Your task to perform on an android device: In fresh to home app ,View the product details and  Images of Premium chicken skinless if available .
Image 0: 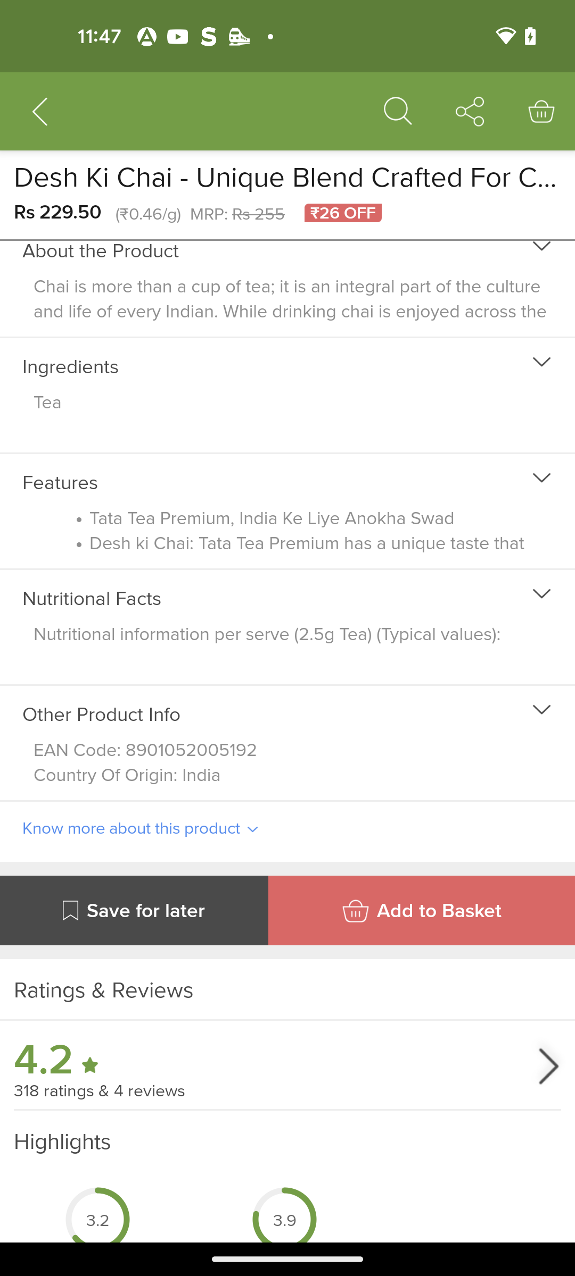
Open the Fresh to home App
Step 0: open app "Freshtohome"
Image 2: 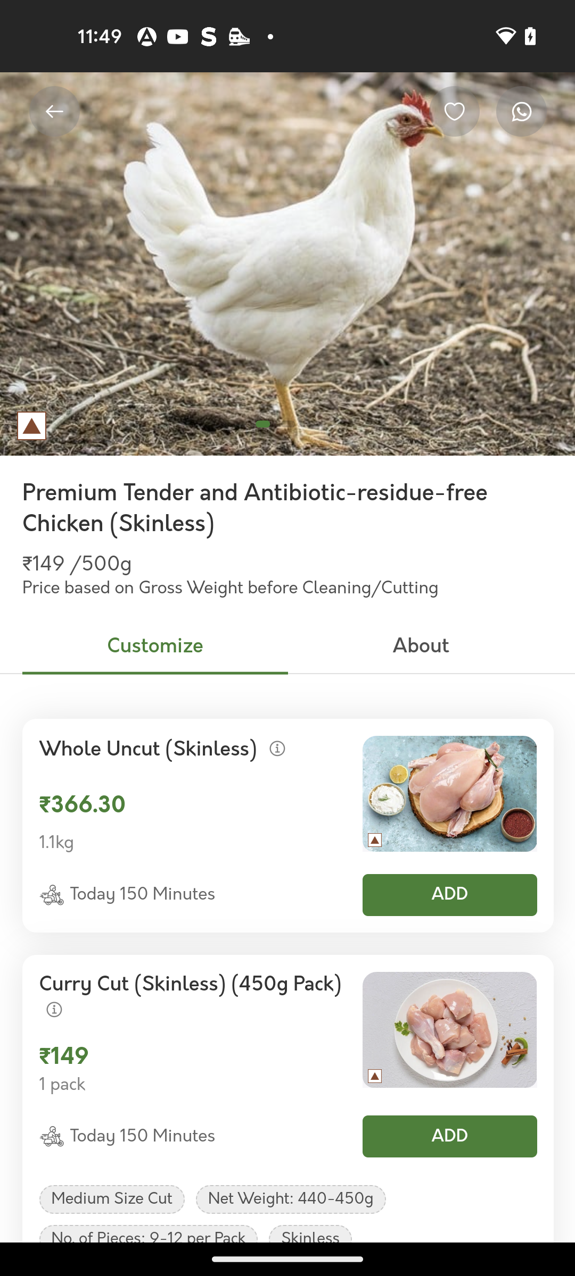
Go to the About section
Step 2: click (421, 645)
Image 3: 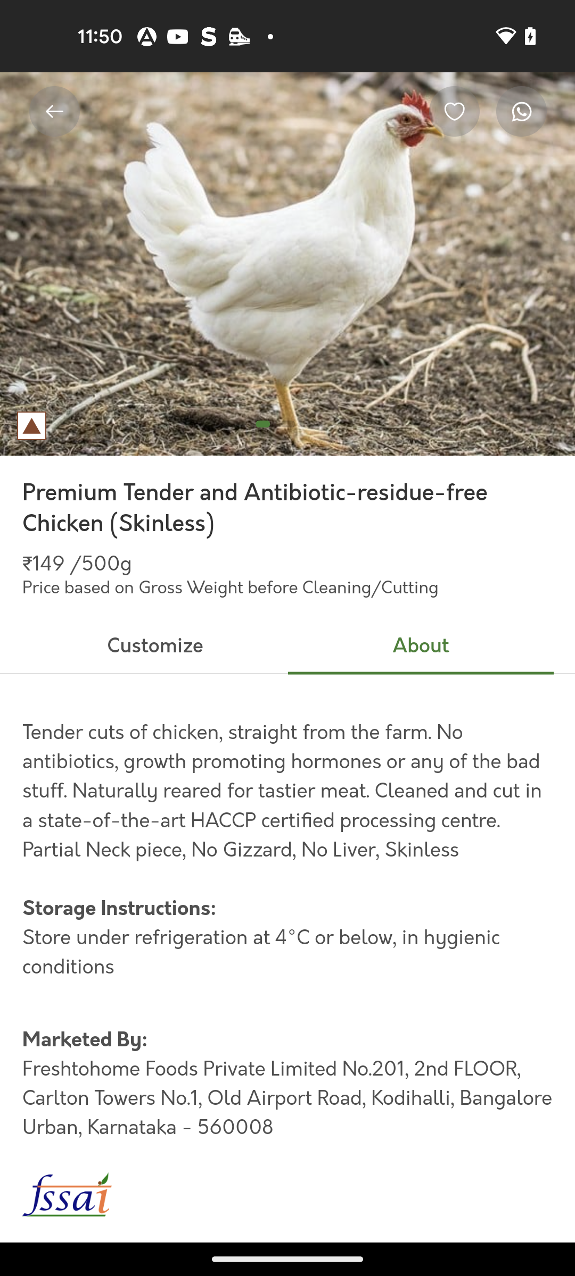
Swipe up for more details
Step 3: scroll down